Your task to perform on an android device: In TrailLink launch the explore tab and click the first place above 4.5 stars in Michigan
Image 0: 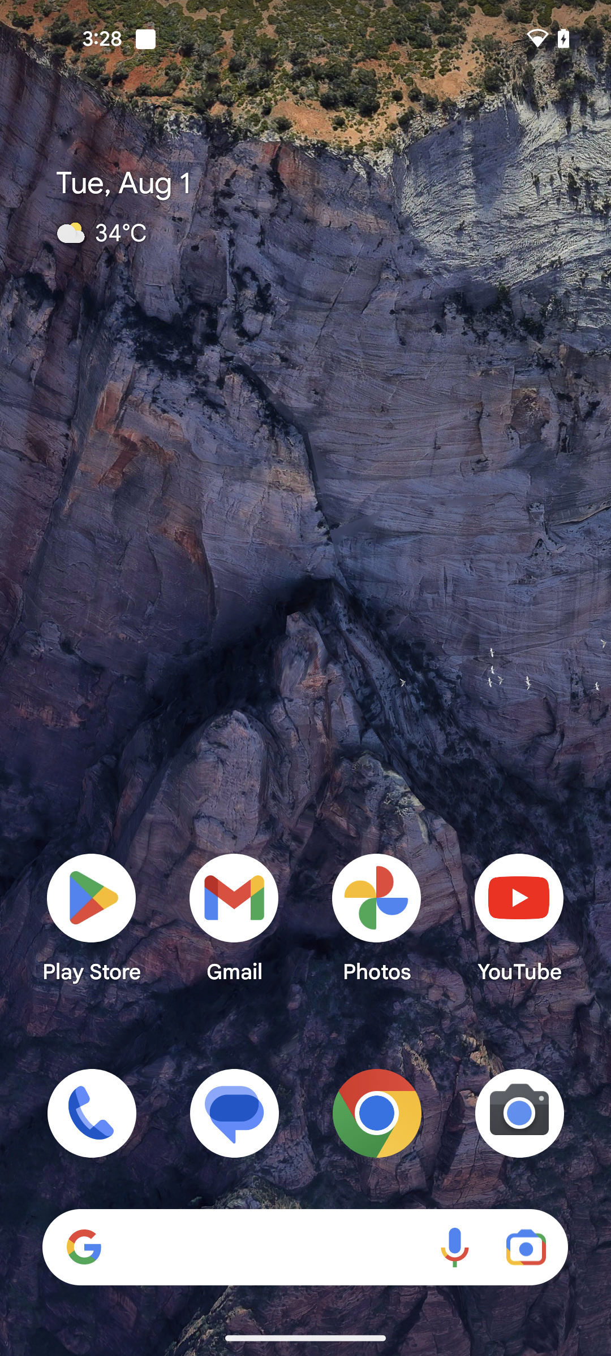
Open TrailLink app
Step 0: open app "TrailLink"
Image 1: 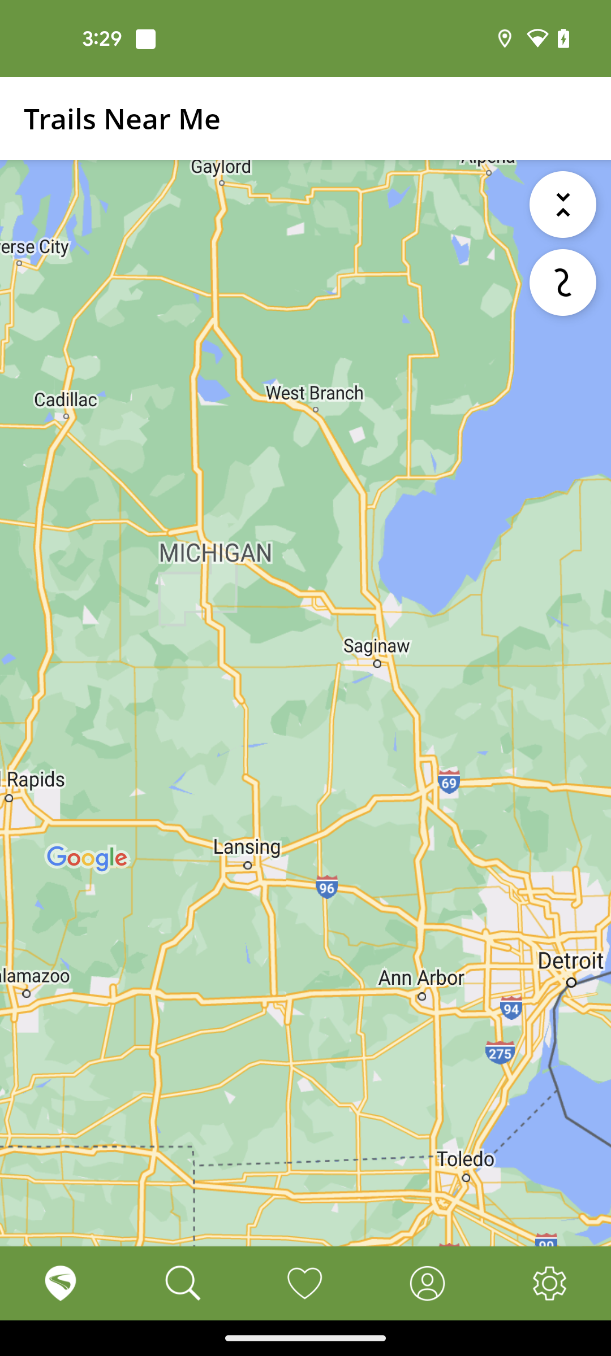
Go to the Search tab at the bottom of the screen
Step 1: click (178, 1275)
Image 2: 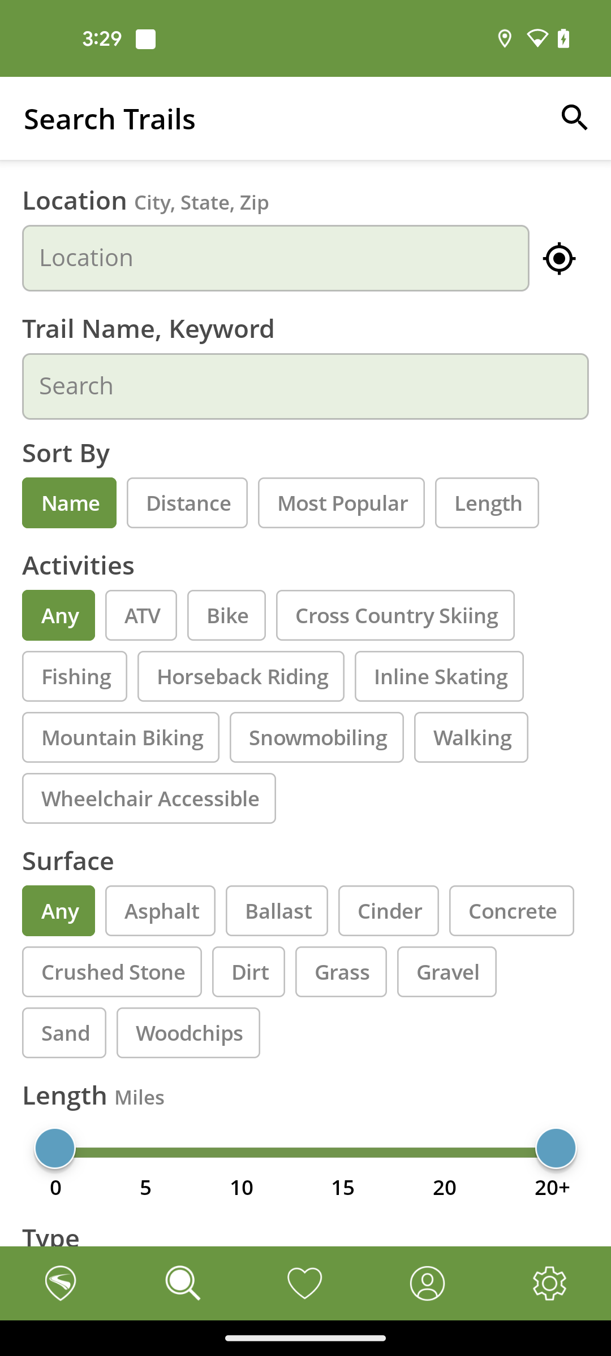
Click on the Location Search bar
Step 2: click (276, 258)
Image 4: 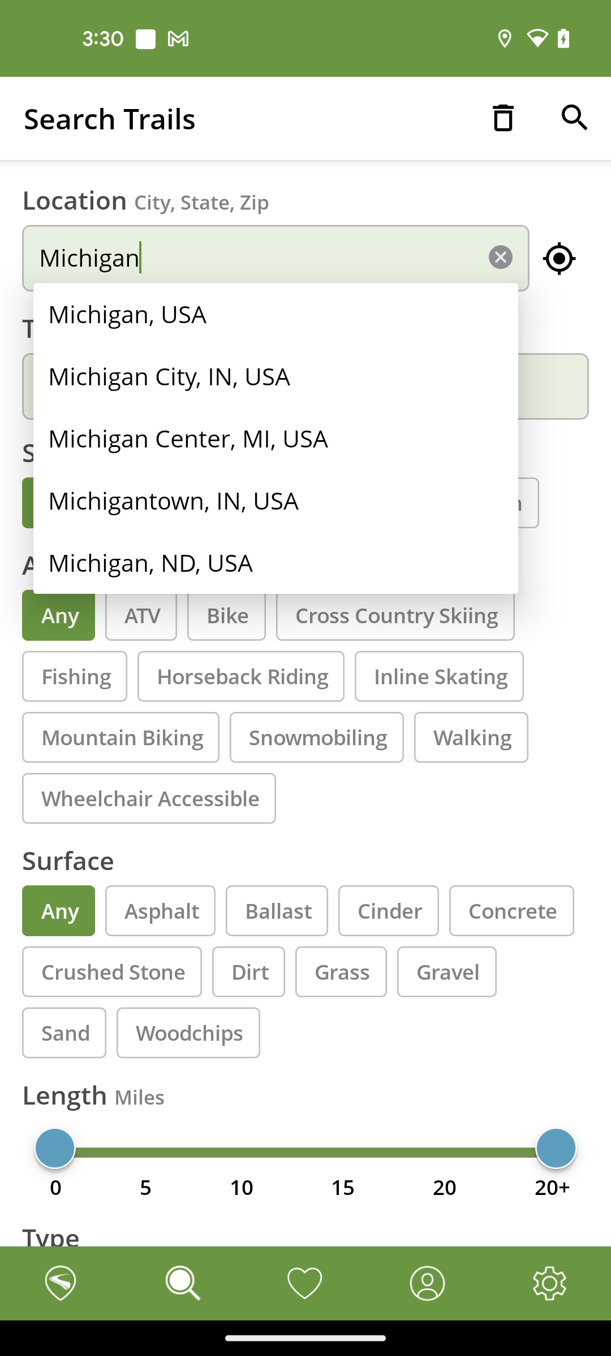
Click the first Suggested location
Step 4: click (305, 328)
Image 6: 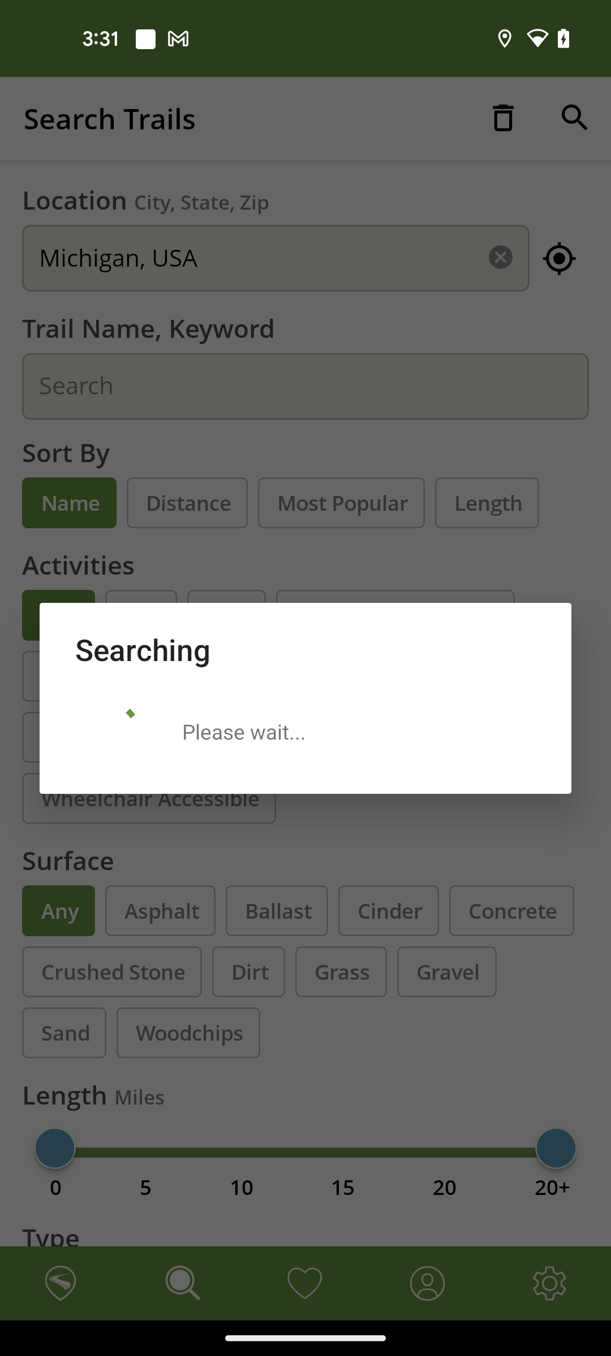
Click on the search icon at the top right corner of the screen
Step 6: wait
Image 7: 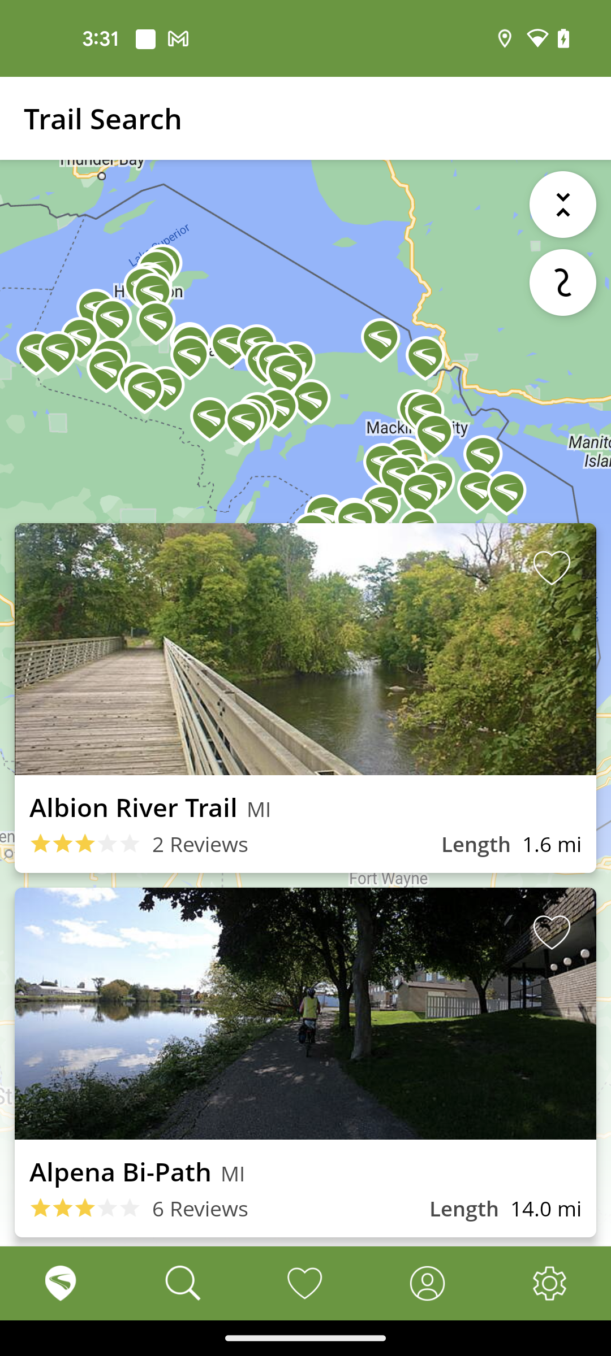
Swipe up to view more trails
Step 7: scroll down
Image 8: 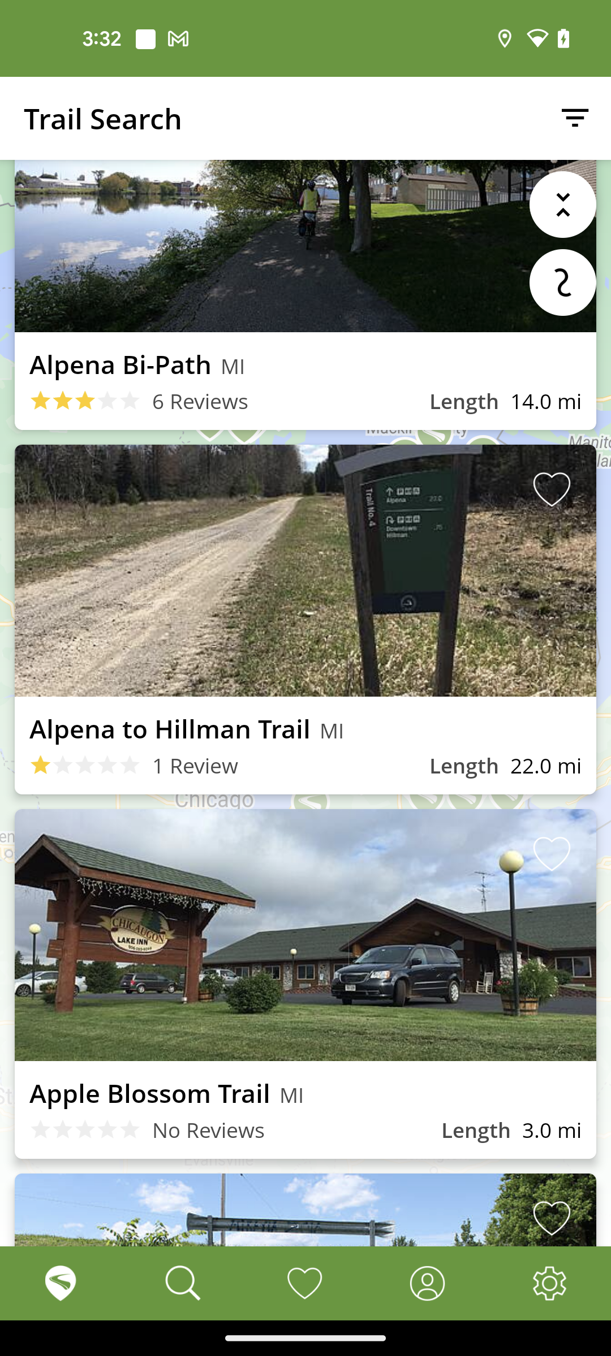
Swipe up to view more trails
Step 8: scroll down
Image 9: 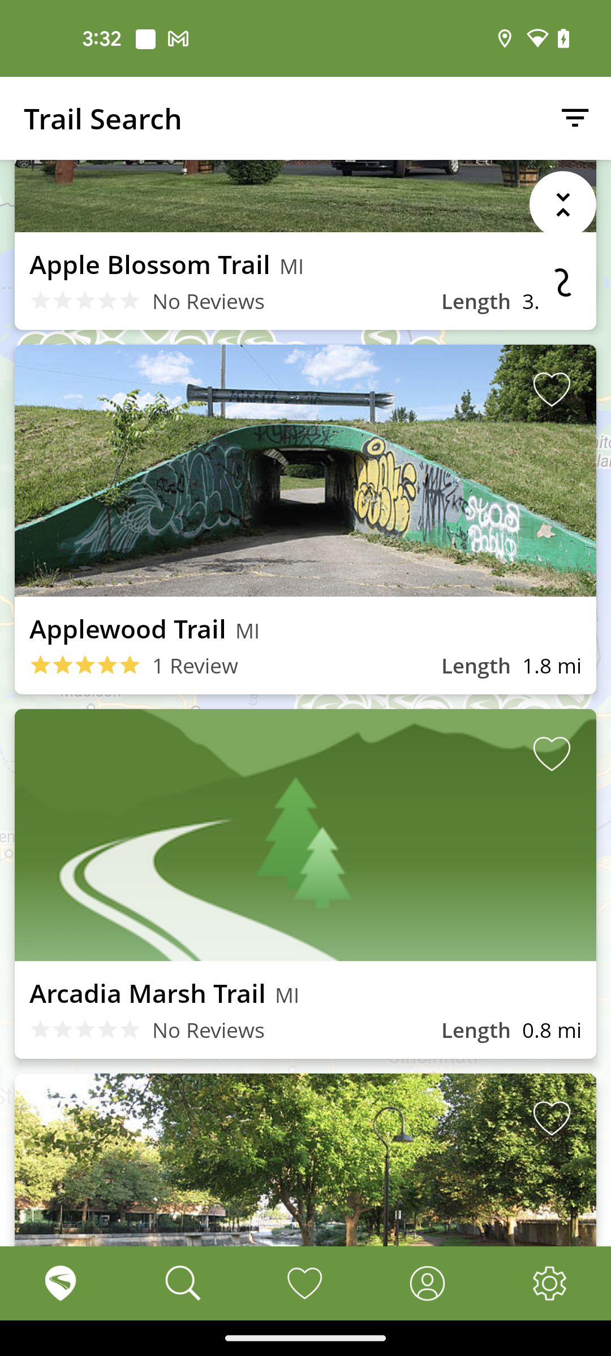
Open the Applewood Trail
Step 9: click (127, 628)